Your task to perform on an android device: I want to search for the word reconciliation in this book.
Image 0: 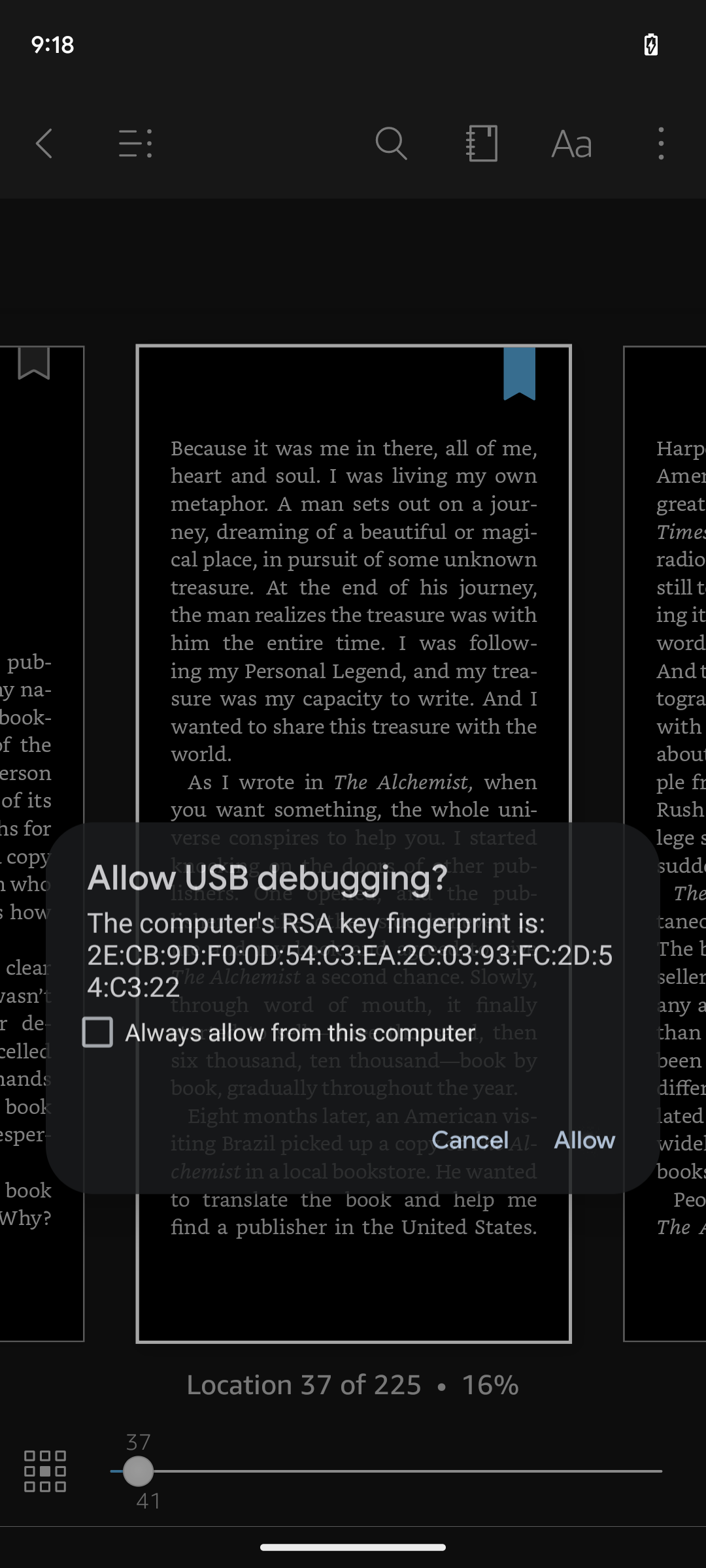
Step 0: wait
Image 1: 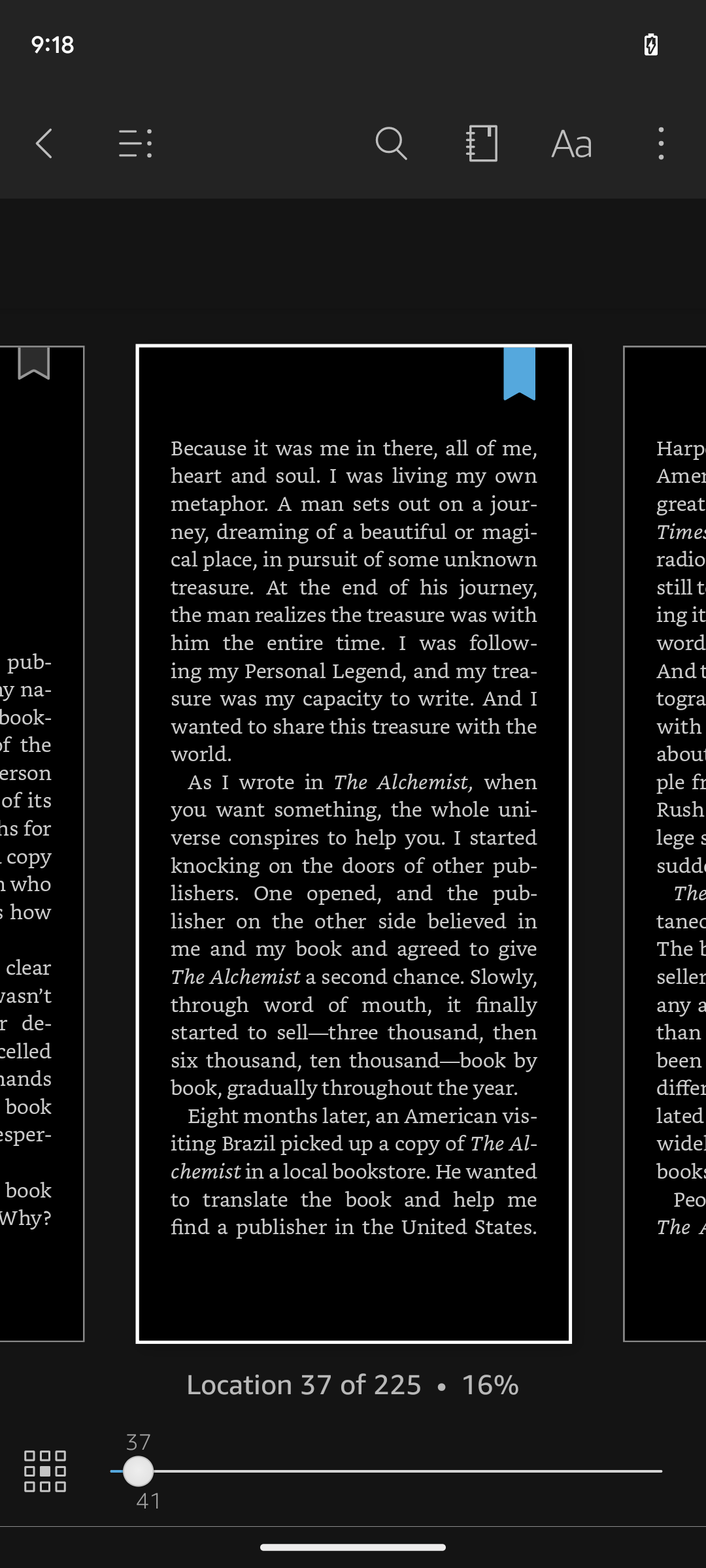
Click on the search icon on the top of the screen.
Step 1: click (390, 144)
Image 3: 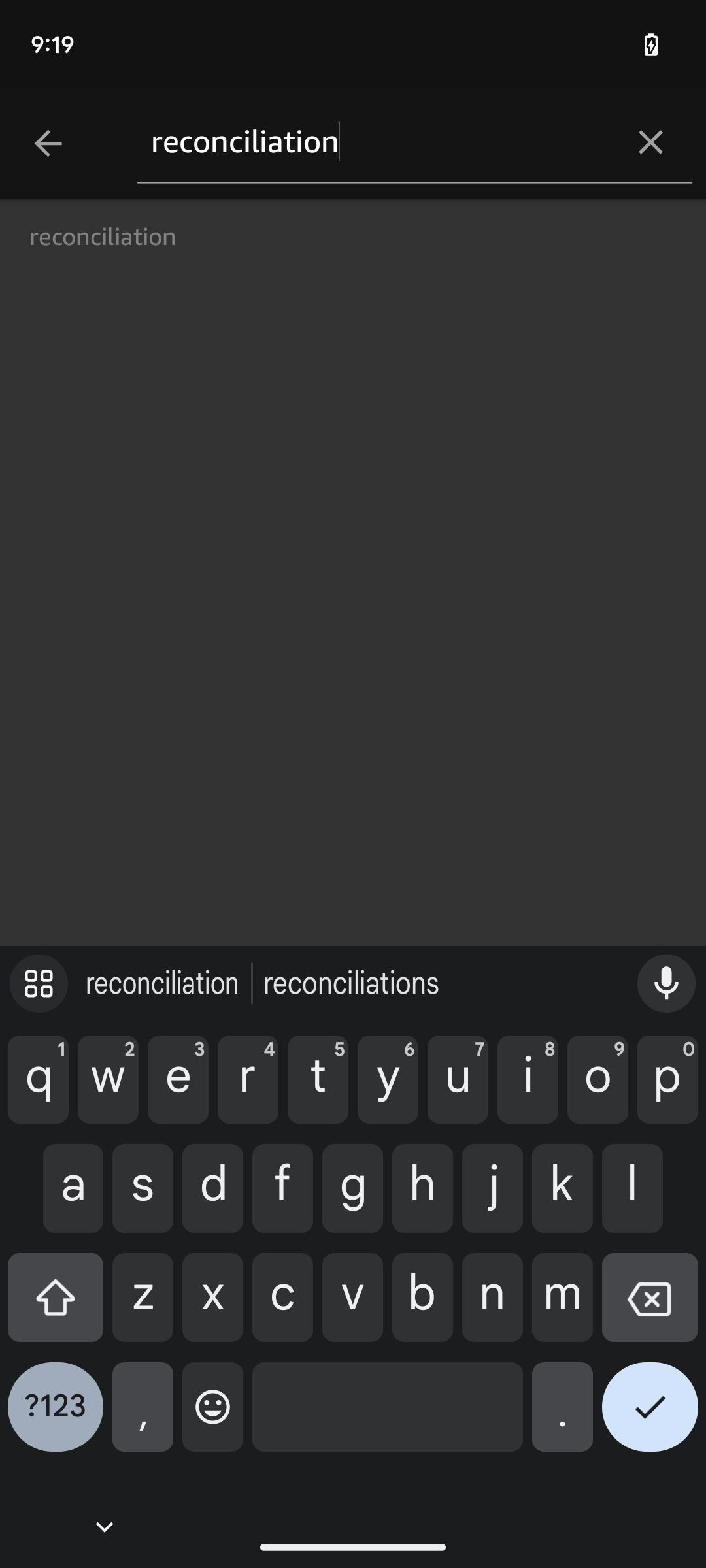
Click on the tick option on the bottom right side of the keyboard.
Step 3: click (650, 1417)